Your task to perform on an android device: Filter the search for smart home speakers according to the model category Amazon echo dot (3rd generation) on the eBay app.
Image 0: 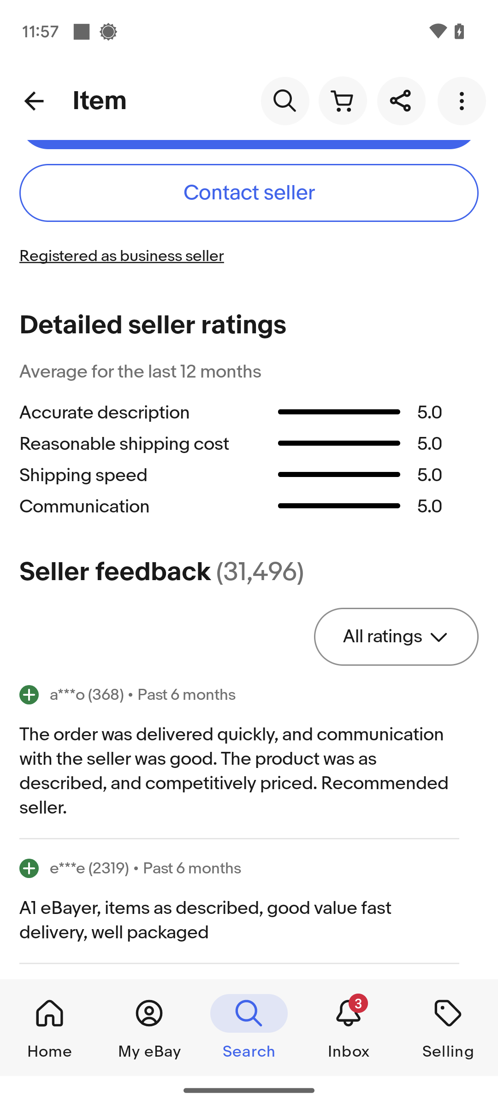
Go back to the search results for smart home speakers.
Step 0: press back button
Image 1: 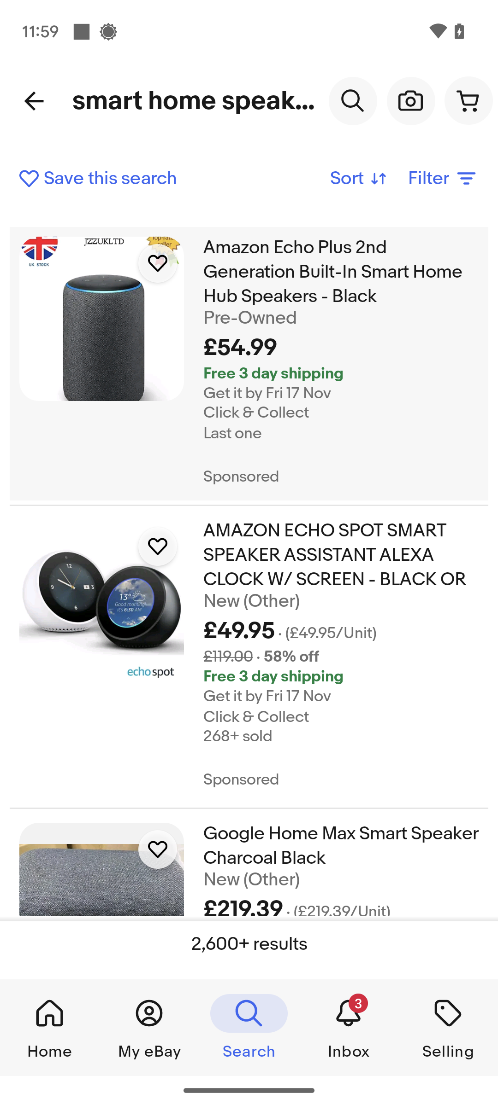
Click on the filters tab at the top-right of the screen.
Step 1: click (443, 179)
Image 2: 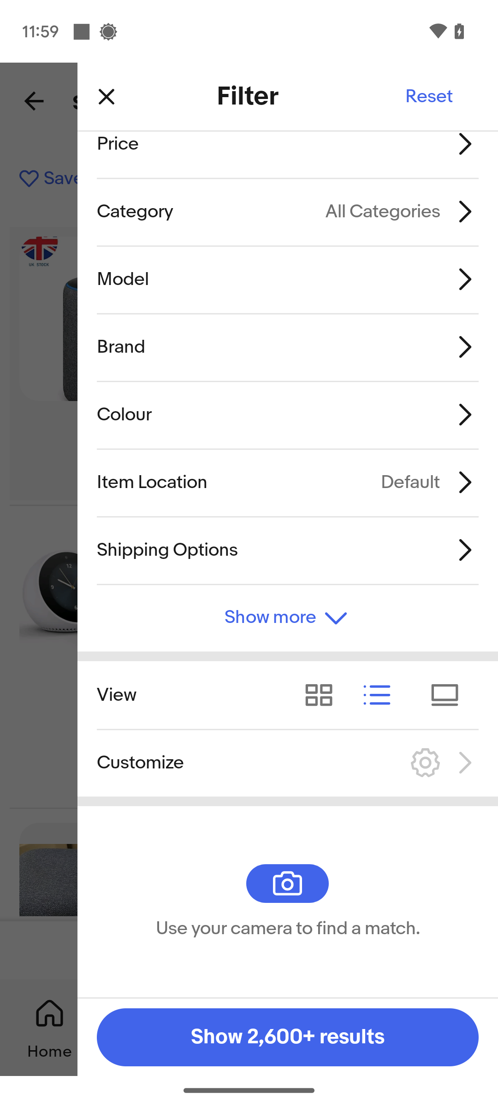
Click on Model tab.
Step 2: click (341, 272)
Image 3: 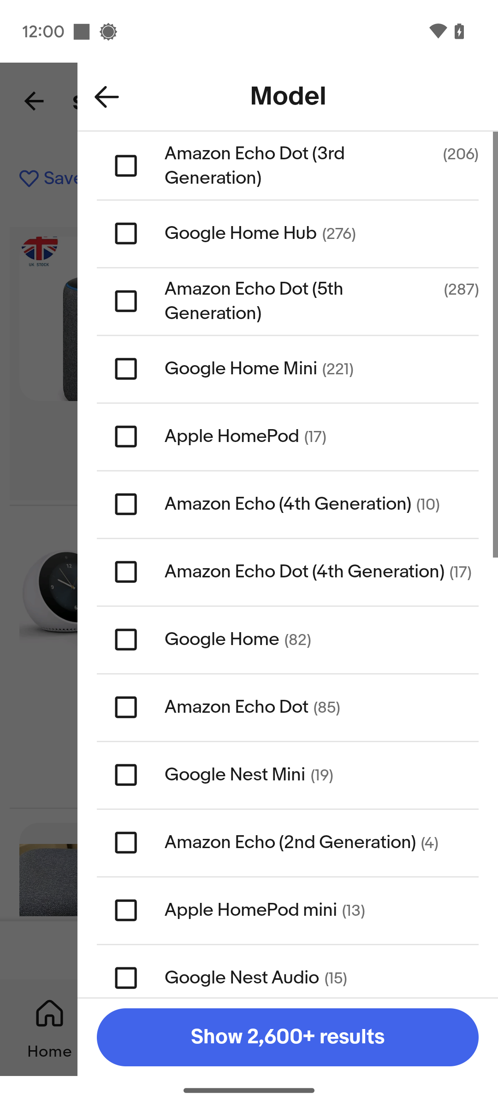
Select the model Amazon Echo Dot (3rd generation).
Step 3: click (170, 179)